Your task to perform on an android device: On the Yummly app, rate the recipe for Gyoza(Japanese Dumplings) with four stars.
Image 0: 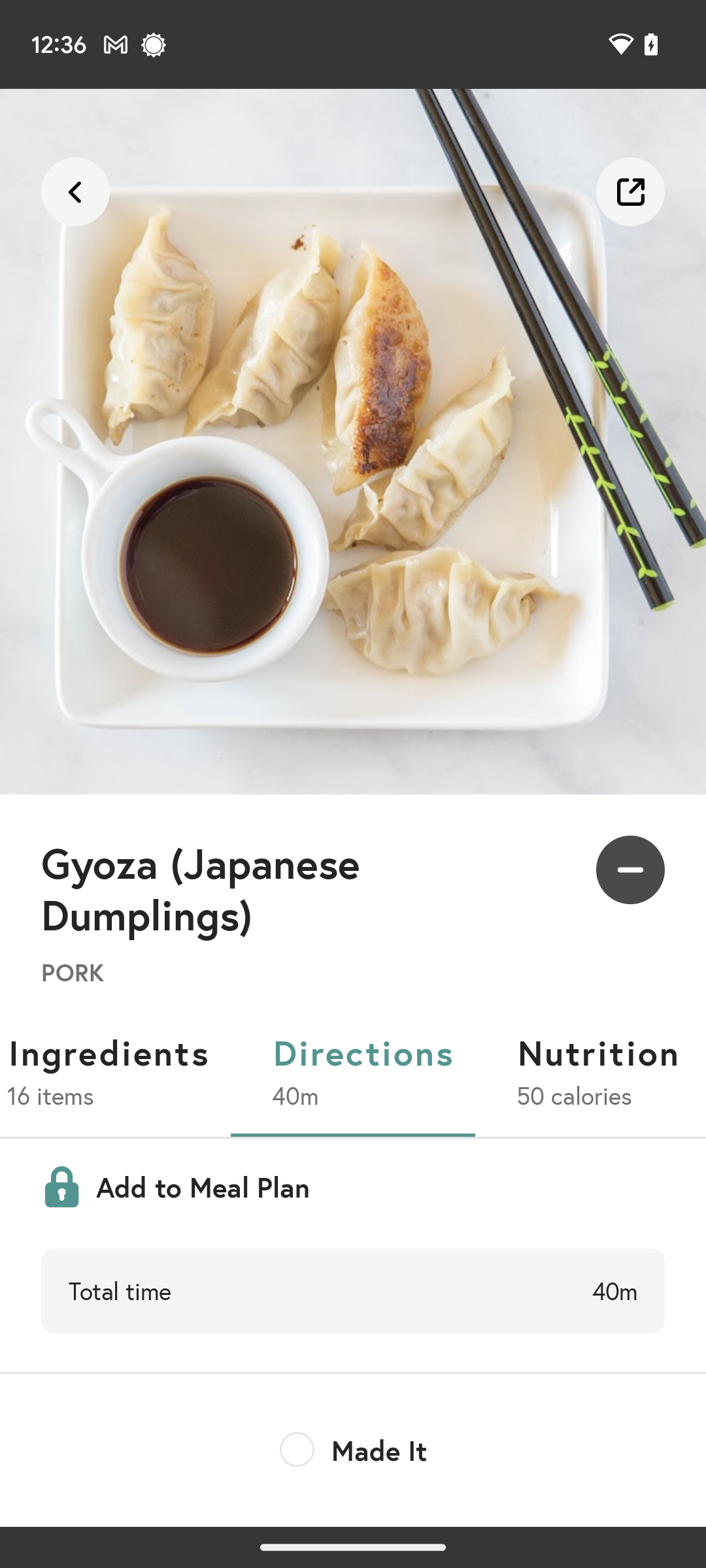
Swipe from right to left on the options tab below the name of the recipe.
Step 0: scroll right
Image 1: 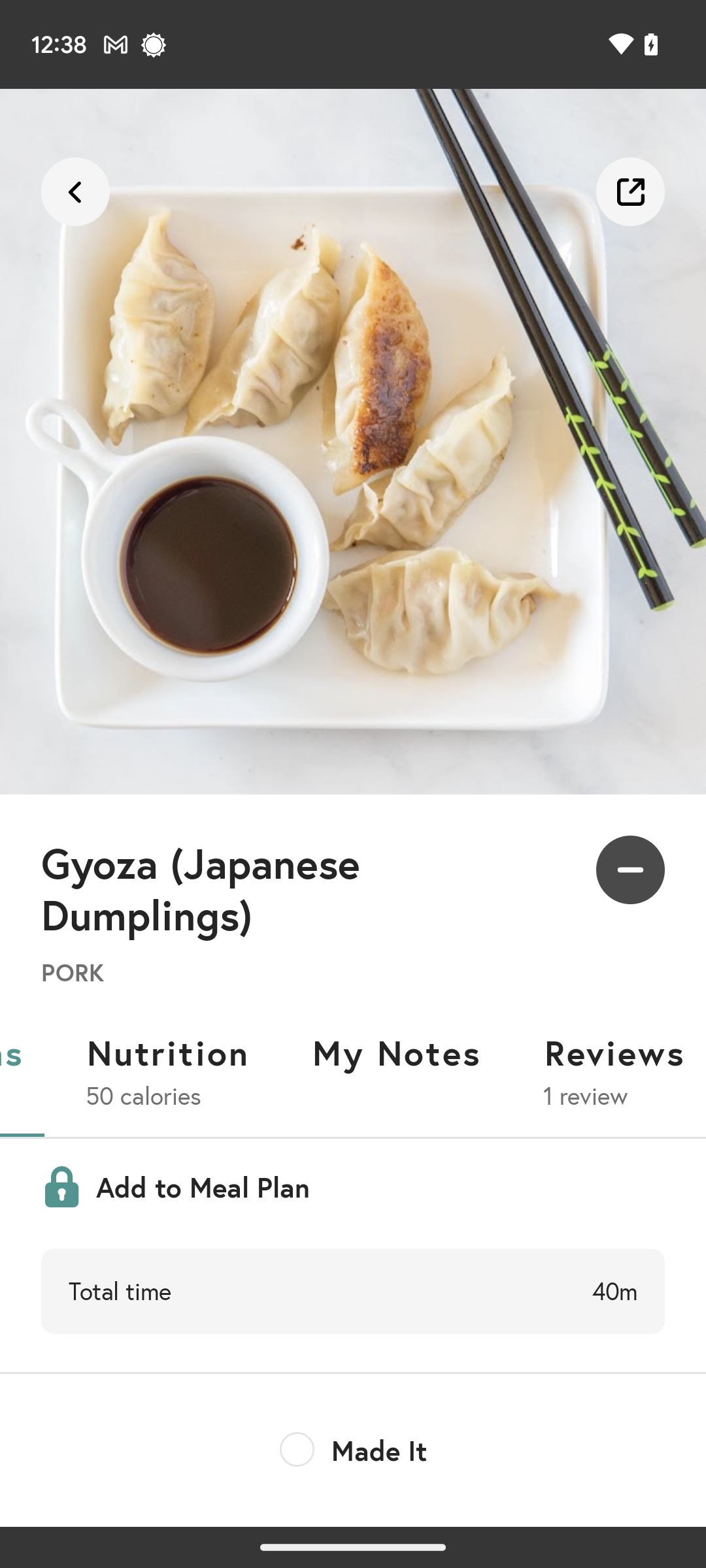
Click on the Reviews tab.
Step 1: click (614, 1053)
Image 2: 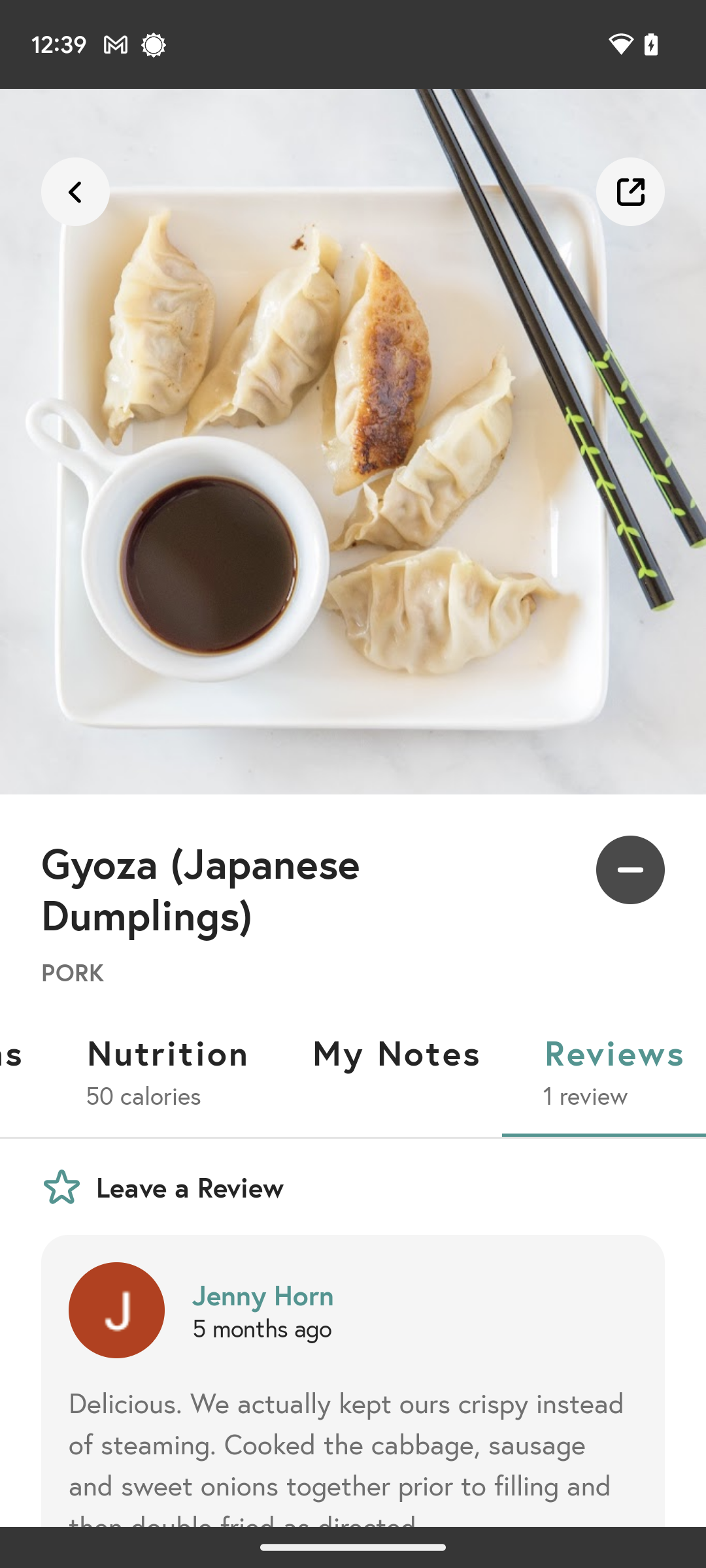
Click on the Leave a Review option in the Reviews tab.
Step 2: click (190, 1186)
Image 3: 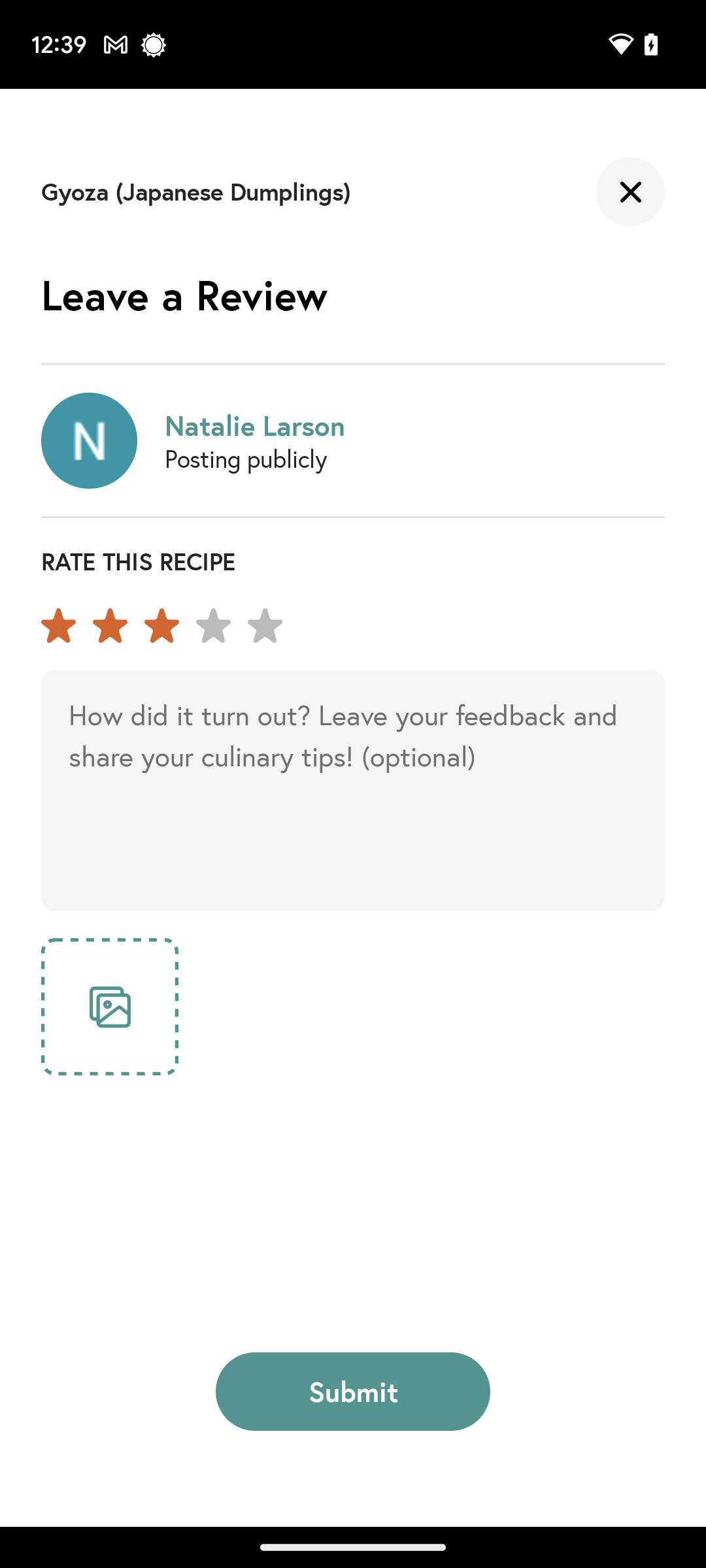
rate the recipe for Gyoza(Japanese Dumplings) with four stars.
Step 3: click (197, 626)